Your task to perform on an android device: I want to change the theme of the book to a night theme for a clearer view while reading at night. Change the theme of the book in the ReadEra app.
Image 0: 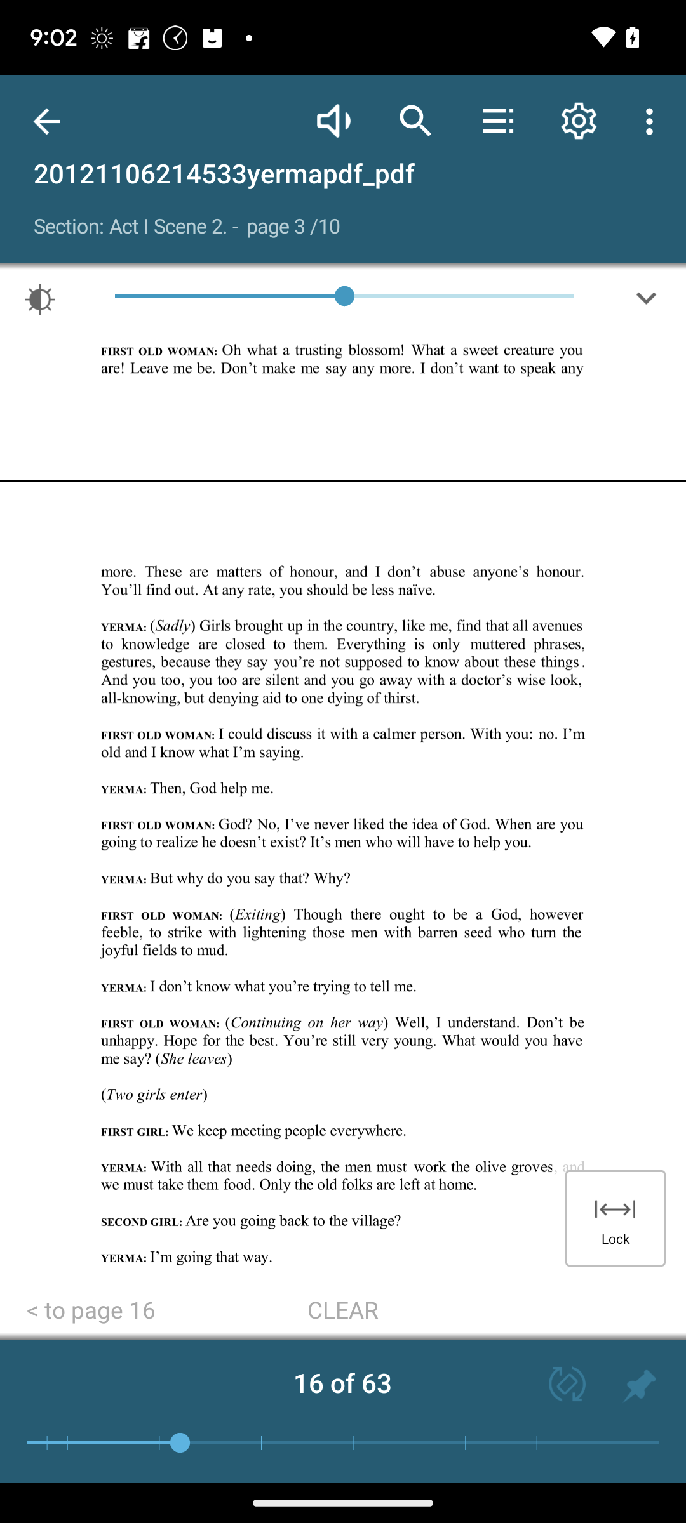
Click on the settings icon.
Step 0: click (579, 121)
Image 1: 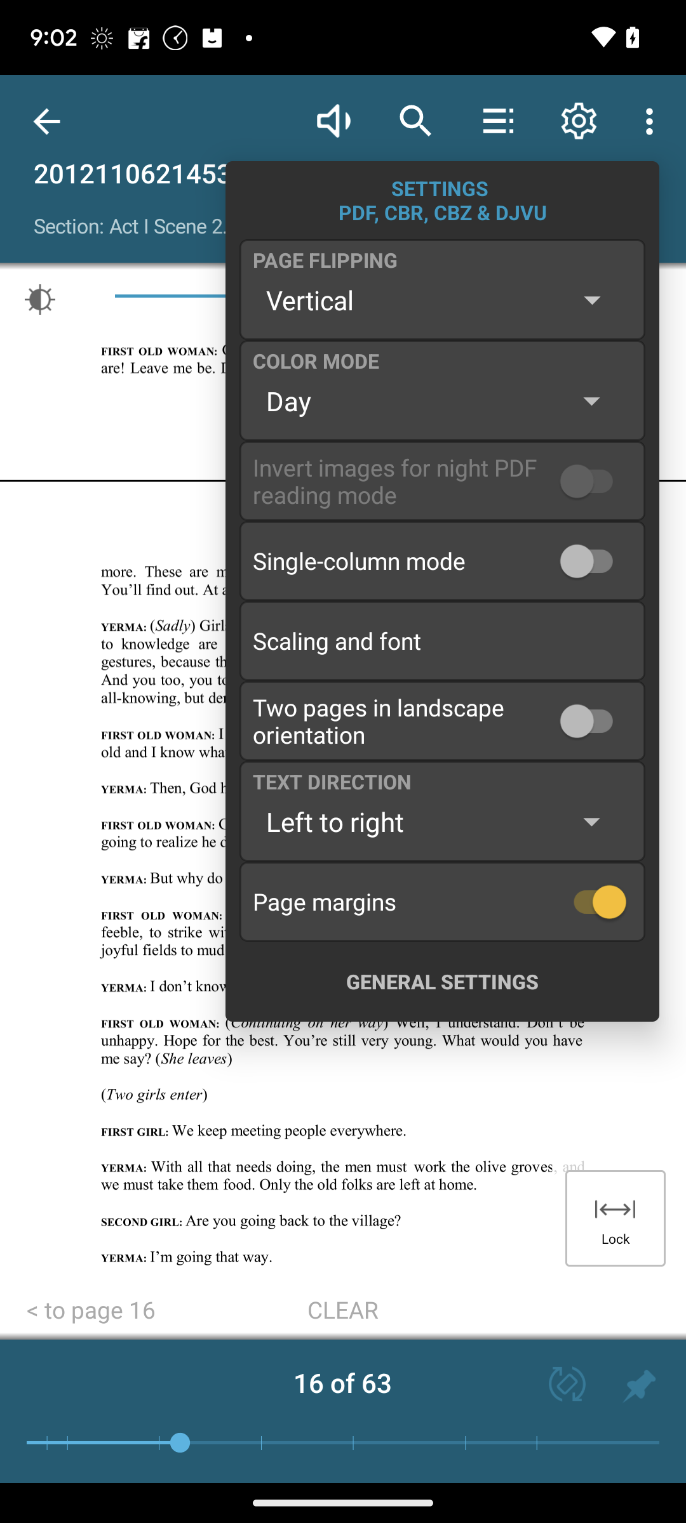
Click on the color mode drop down button.
Step 1: click (408, 400)
Image 2: 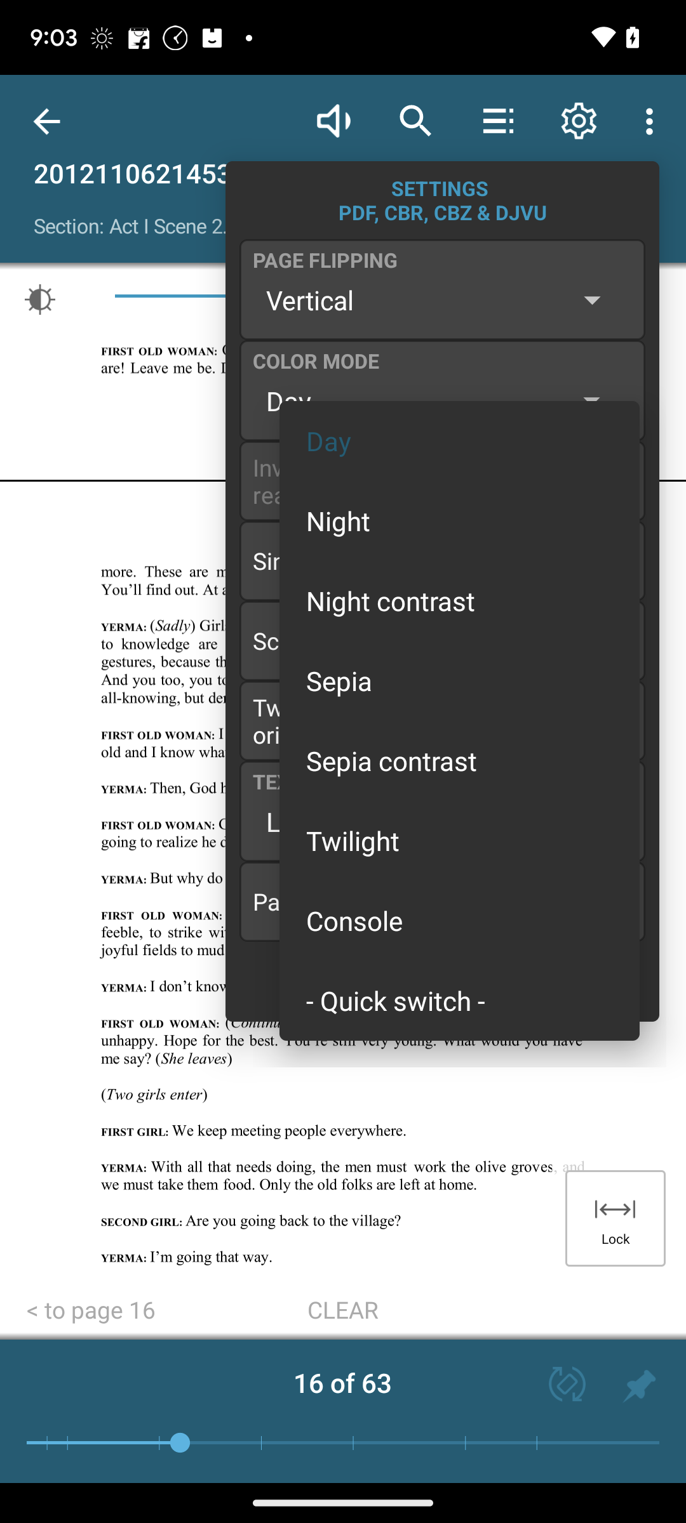
Click on the night contrast button.
Step 2: click (391, 600)